Your task to perform on an android device: I want to view the details of the Nike shoes so that I can compare them with other brands.
Image 0: 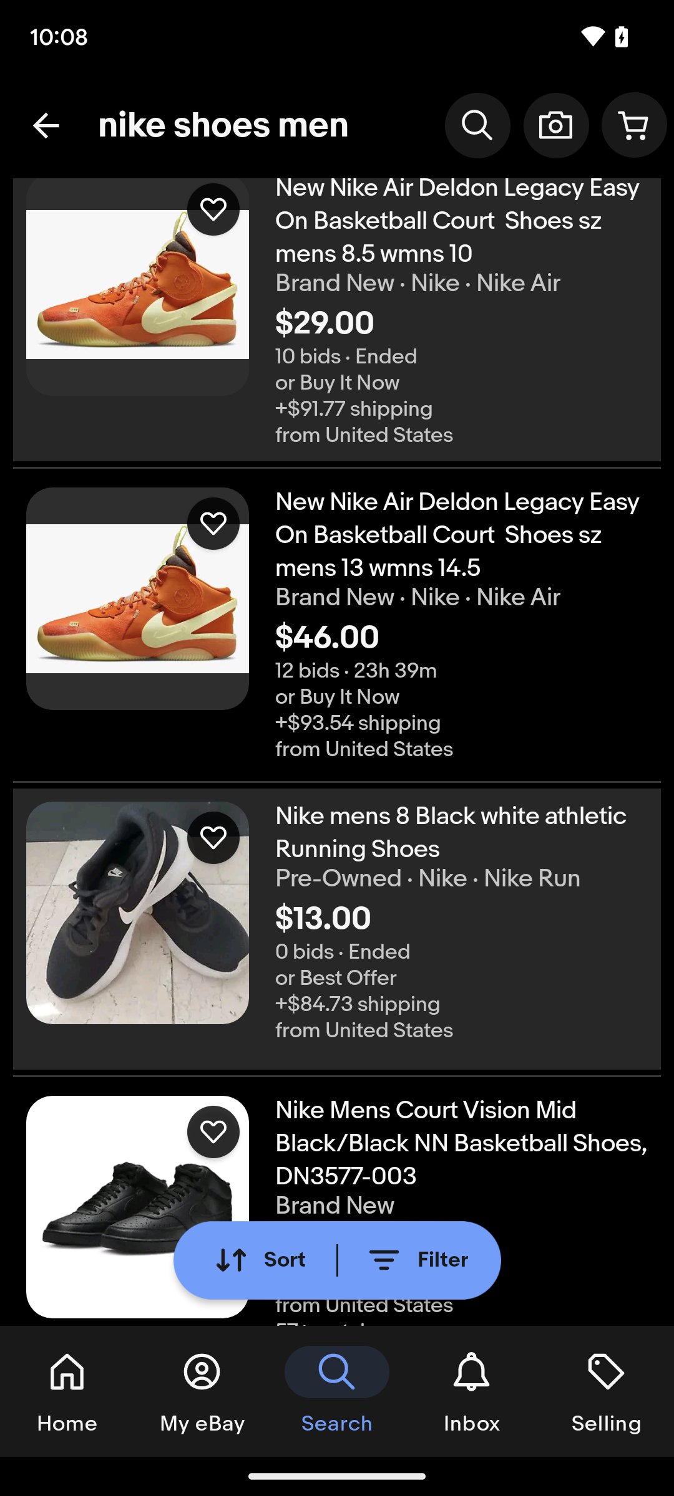
Click on the Second image on the left side of the screen.
Step 0: click (461, 638)
Image 1: 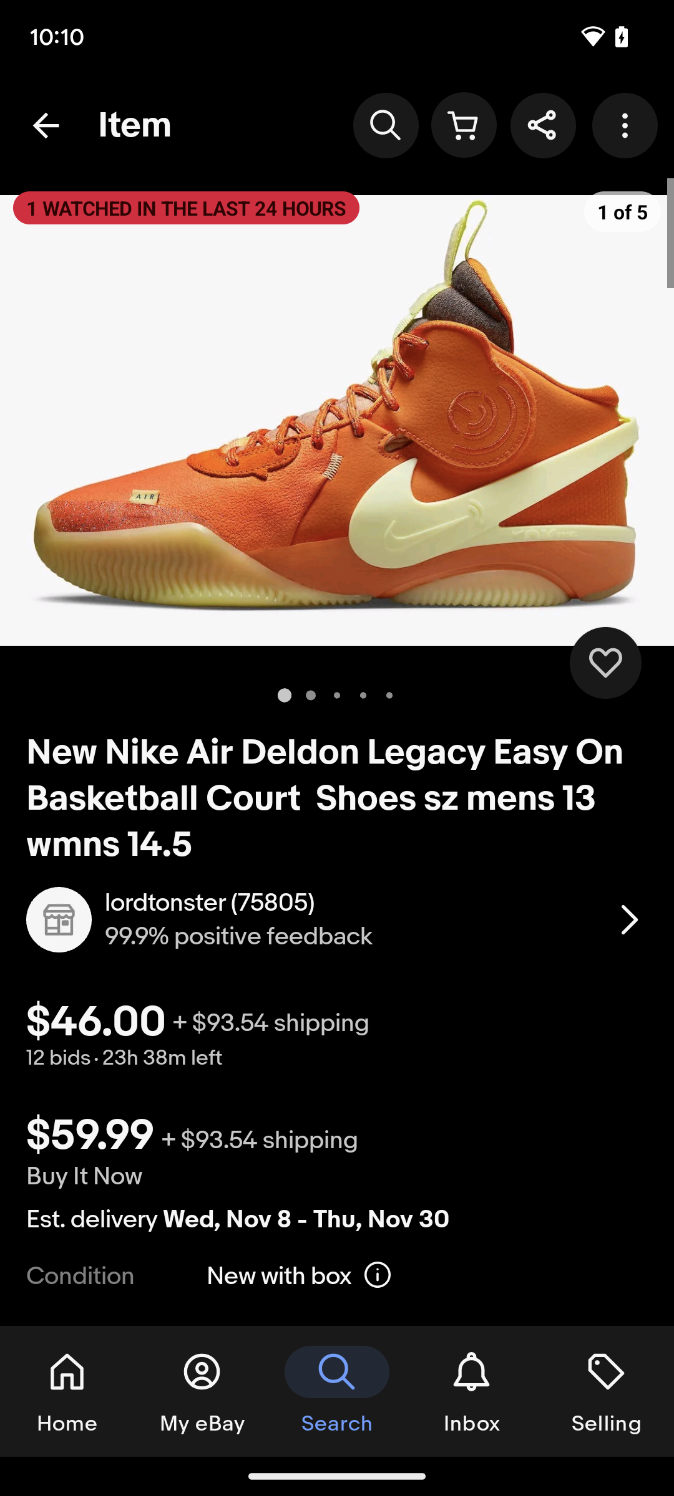
Swipe up on the screen for details.
Step 1: scroll down
Image 2: 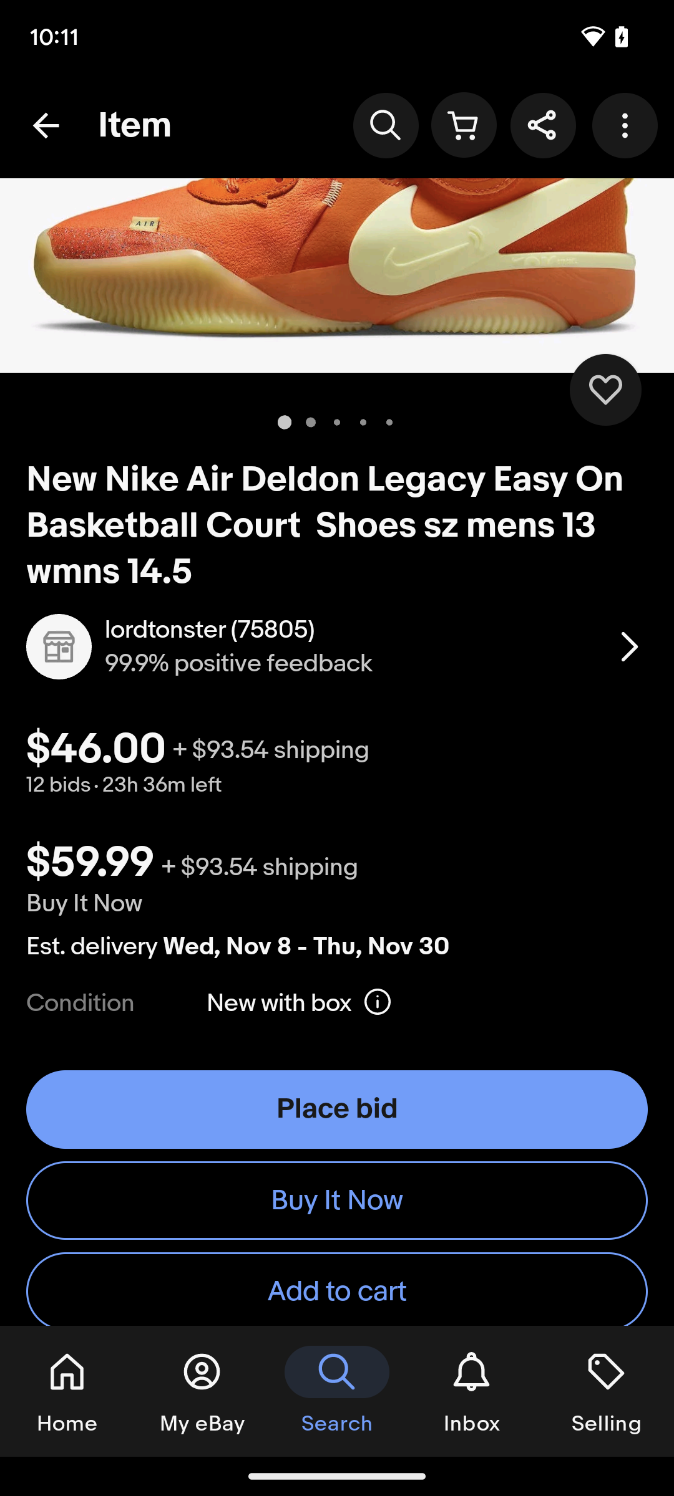
Swipe up on the screen for details.
Step 2: scroll down
Image 3: 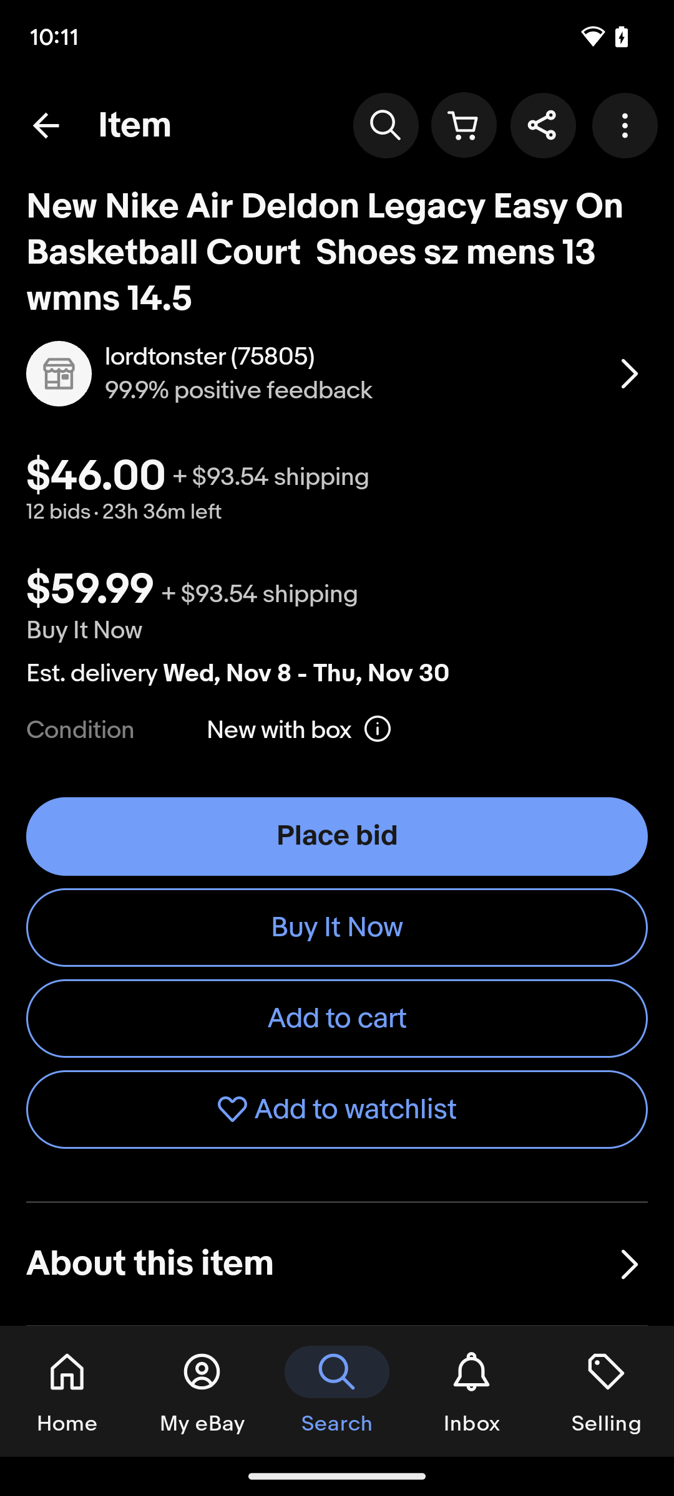
Swipe up on the screen for details.
Step 3: scroll down
Image 4: 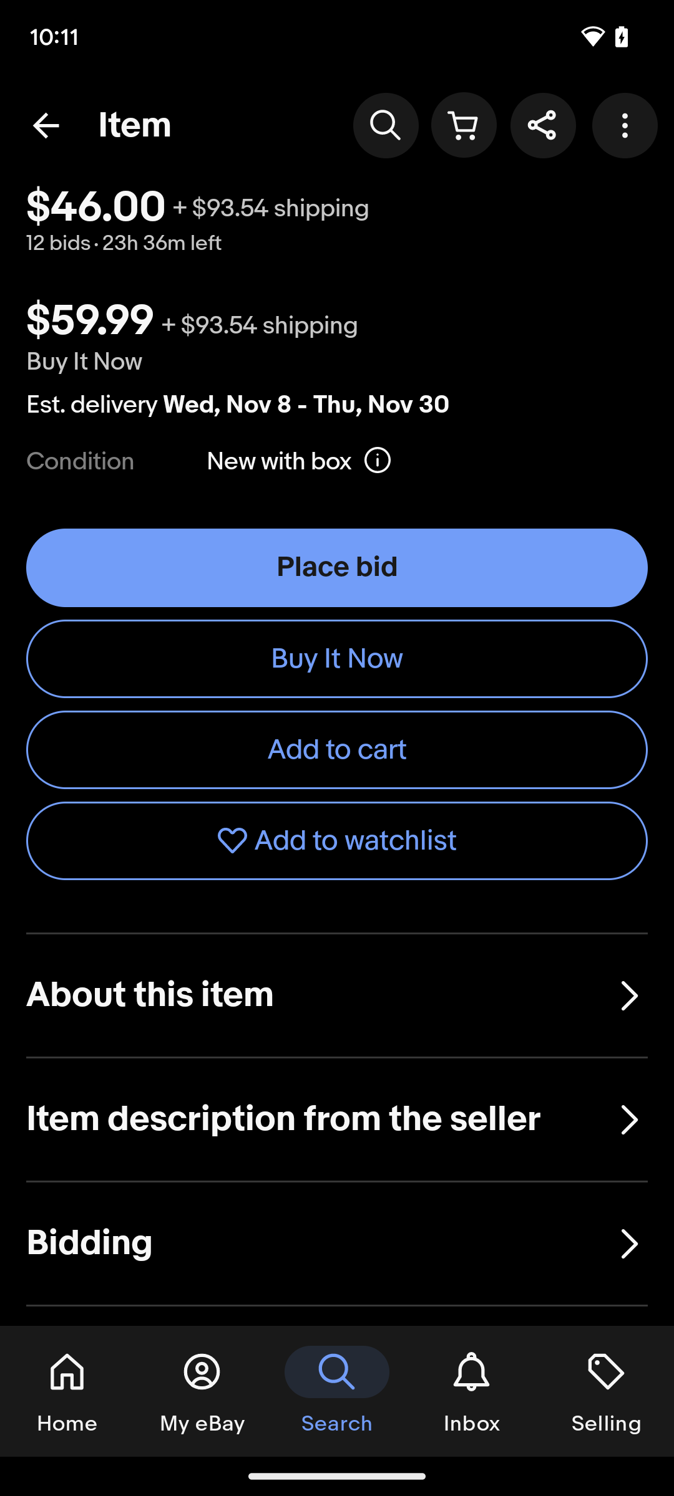
Click on the About this item option on the screen.
Step 4: click (337, 995)